Your task to perform on an android device: Show me the contacts for the family group in the Contacts app.
Image 1: 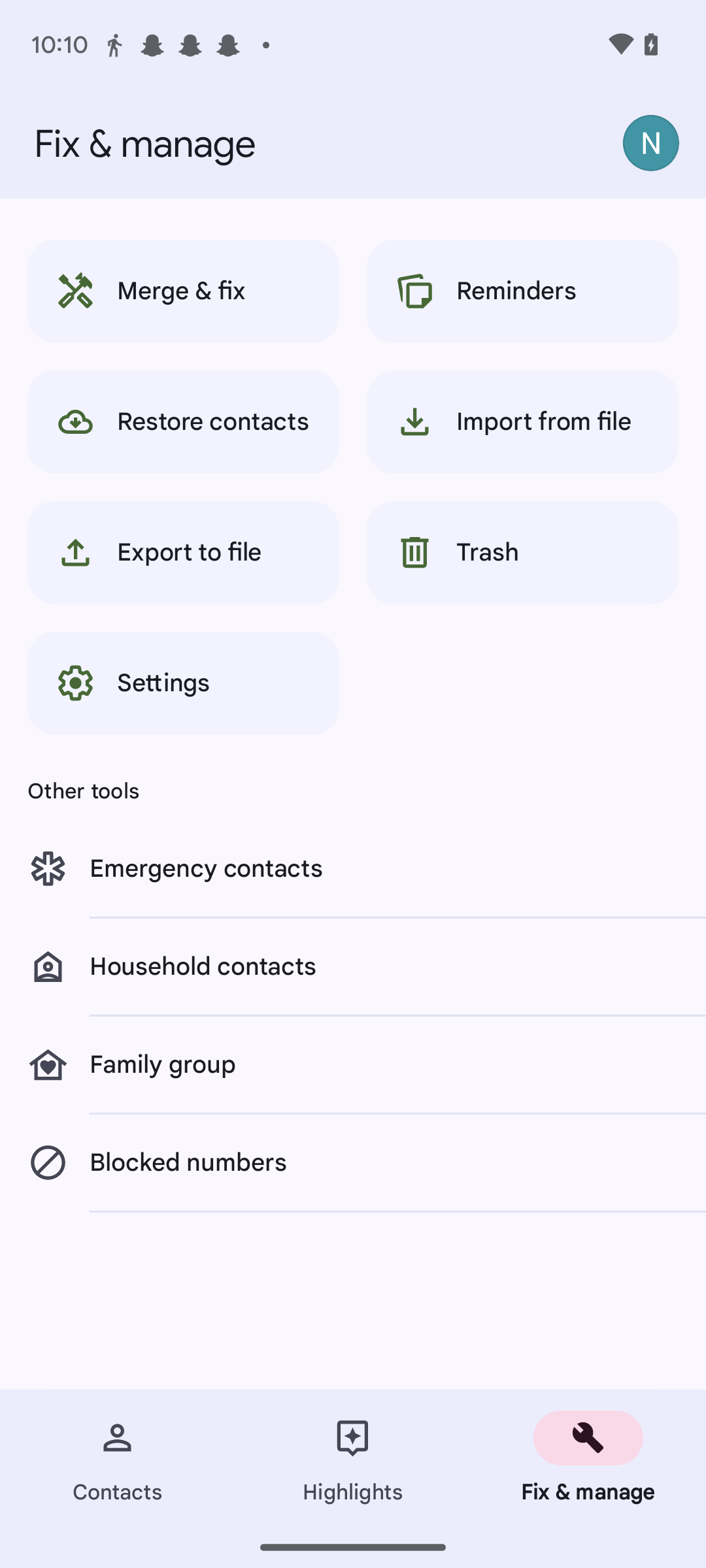
Click on the Family group tab.
Step 1: click (353, 1065)